Your task to perform on an android device: Open Traillink app and search for trails near 98108, Sort by distance and Set the Trail Length up to 5 miles
Image 0: 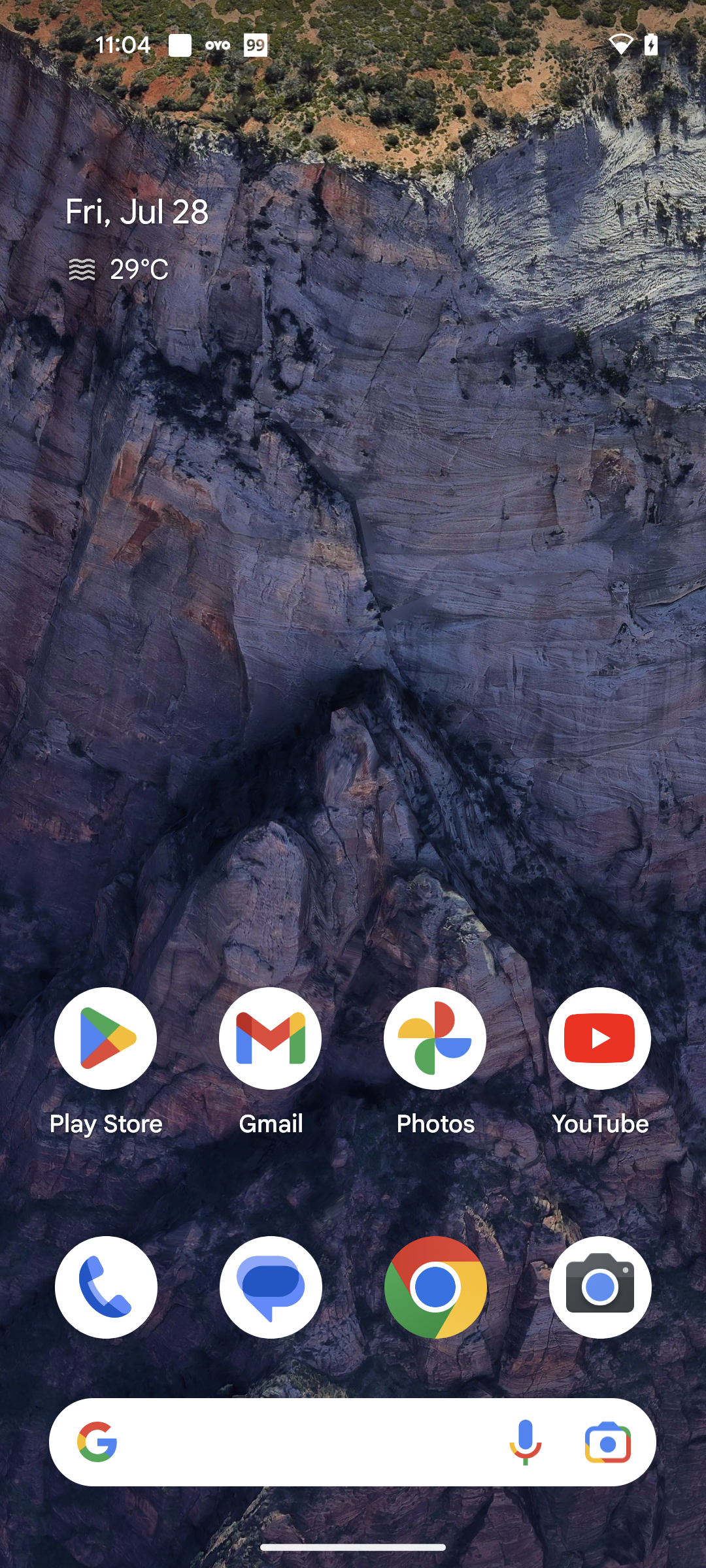
Open TrailLink app
Step 0: open app "TrailLink"
Image 1: 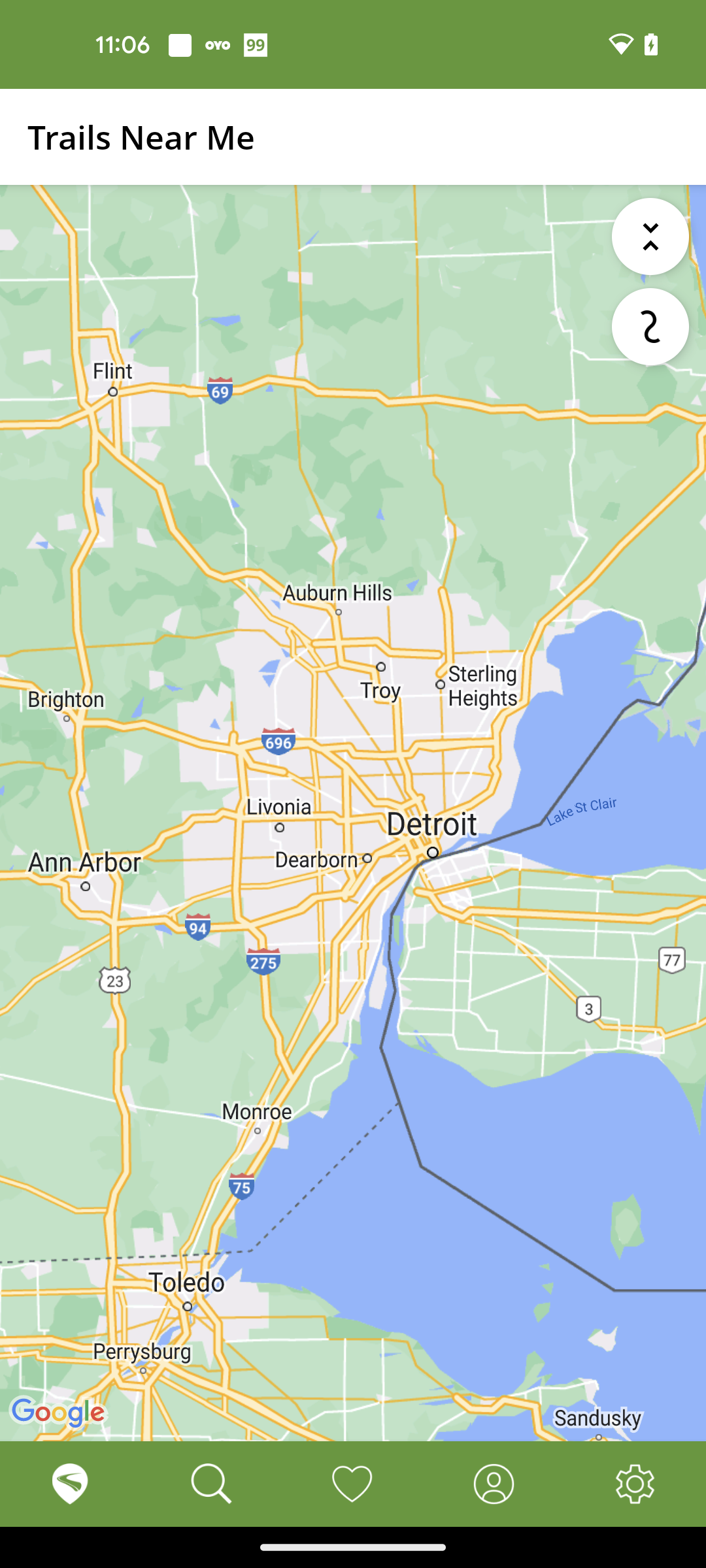
Go to the Search tab at the bottom of the screen
Step 1: click (201, 1482)
Image 2: 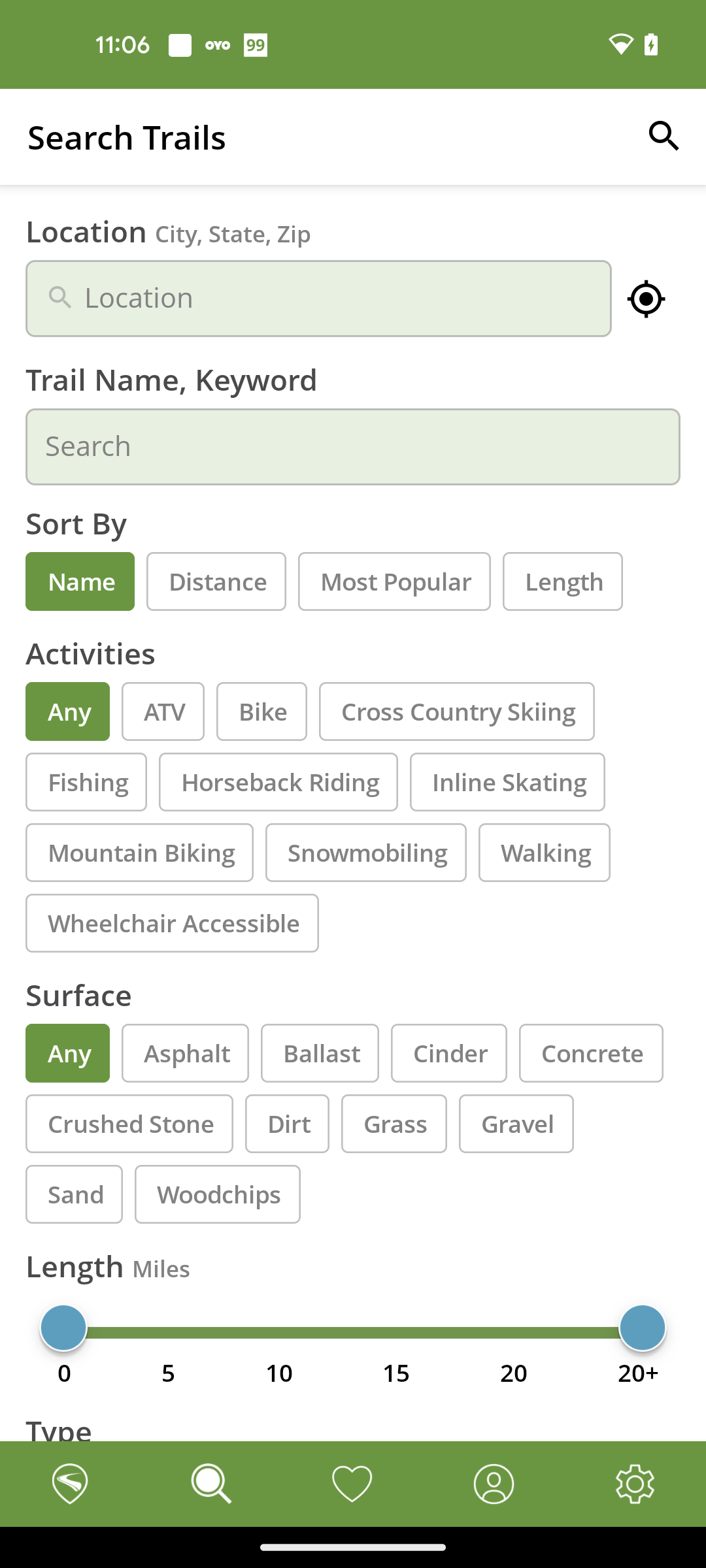
Click on the Location Search bar
Step 2: click (318, 299)
Image 3: 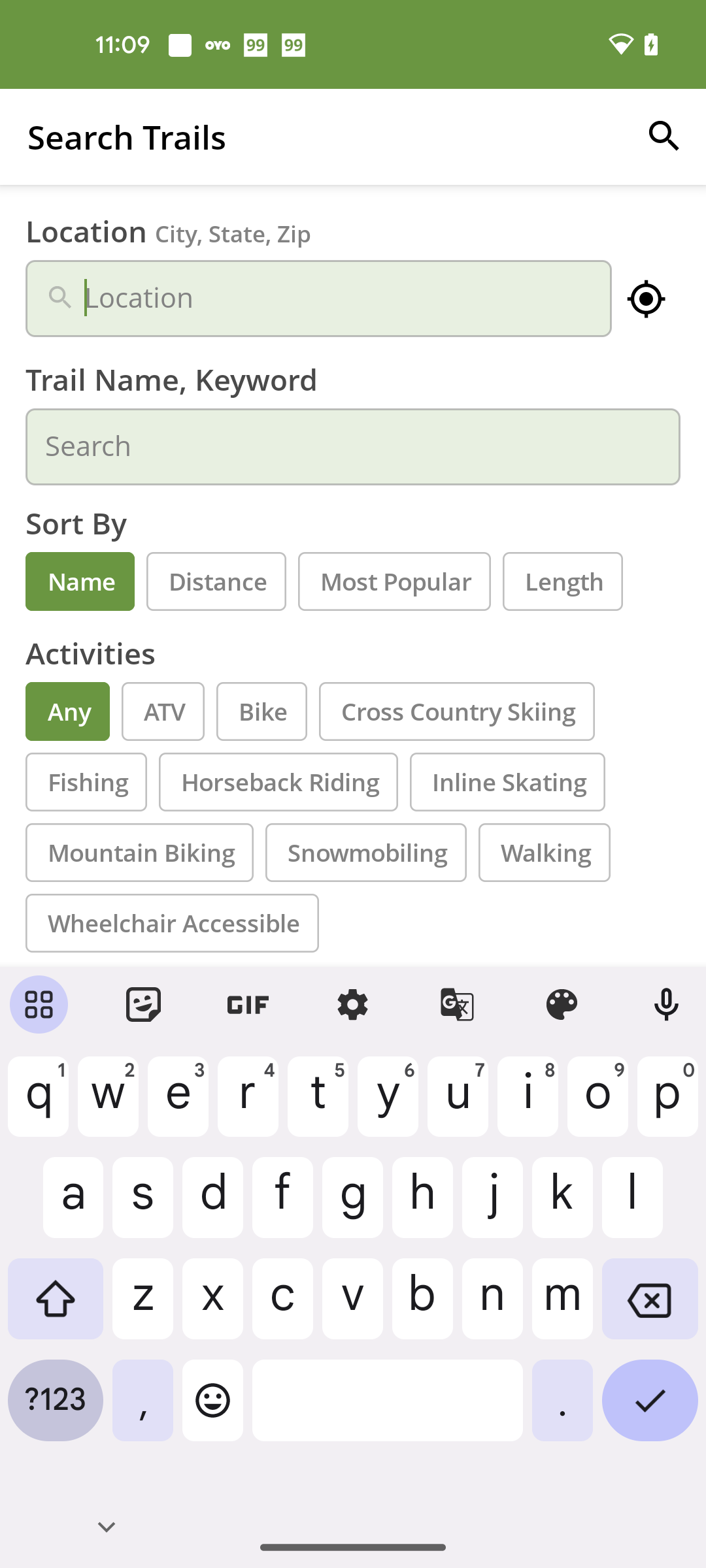
Search for Zip code 98108
Step 3: type "98108"
Image 4: 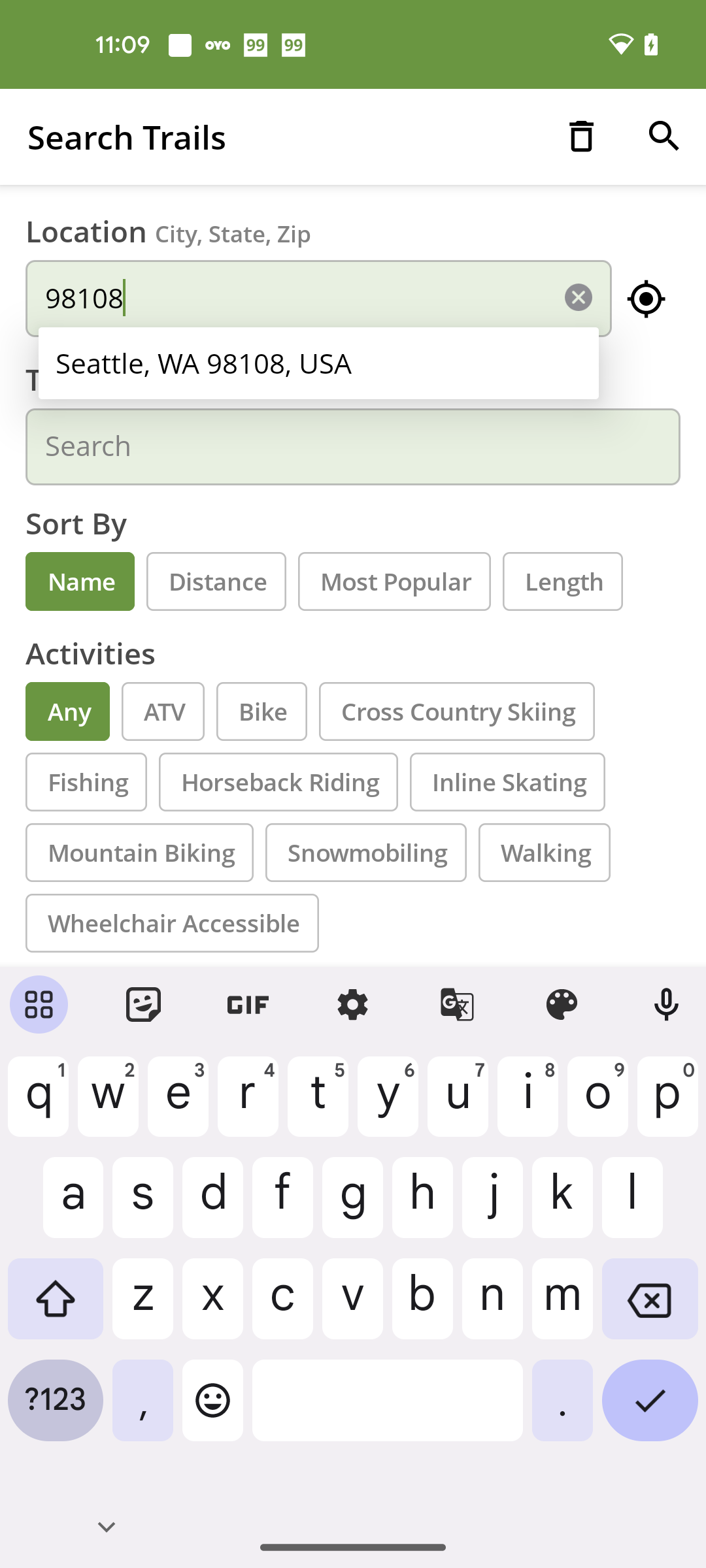
Click the first Suggested location
Step 4: click (352, 379)
Image 5: 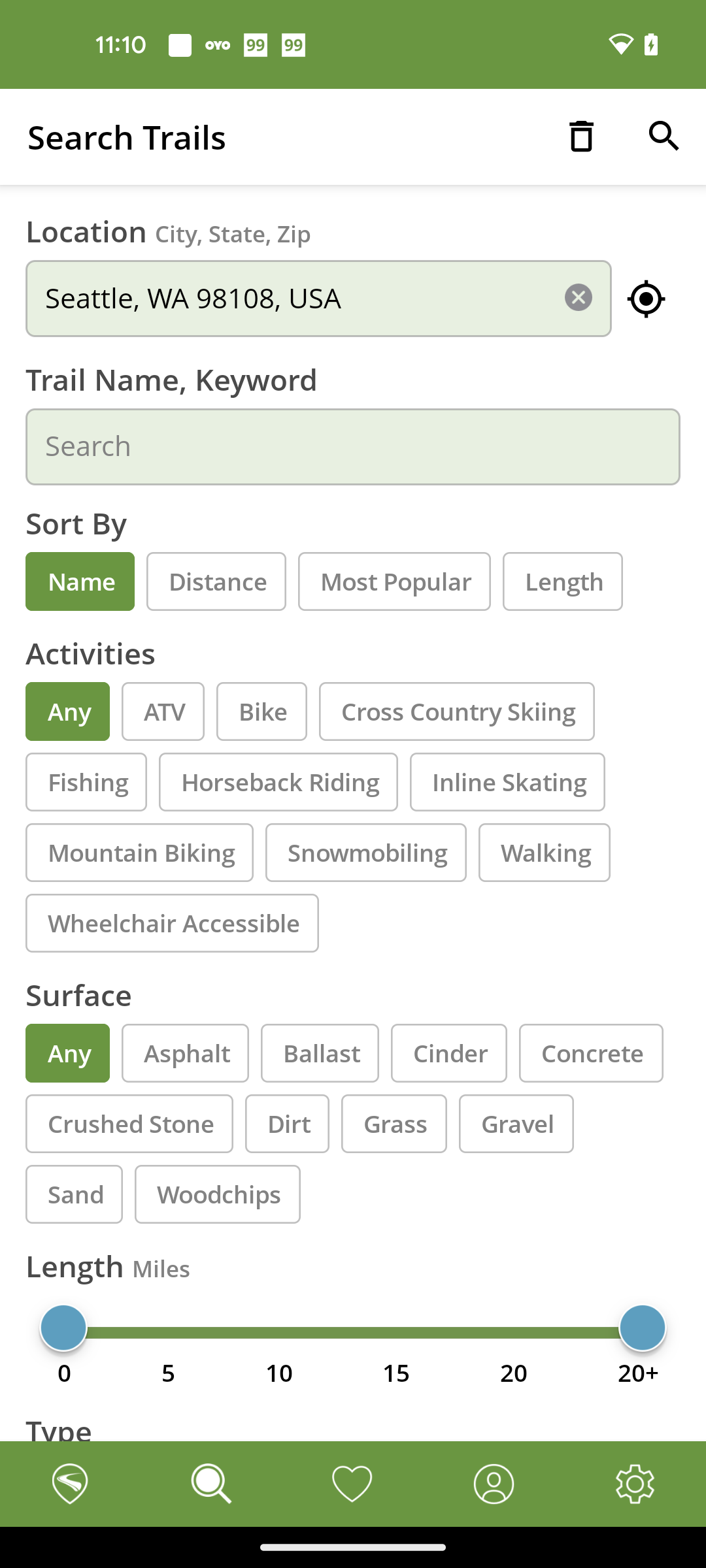
Select the Distance option Under sort by
Step 5: click (216, 581)
Image 6: 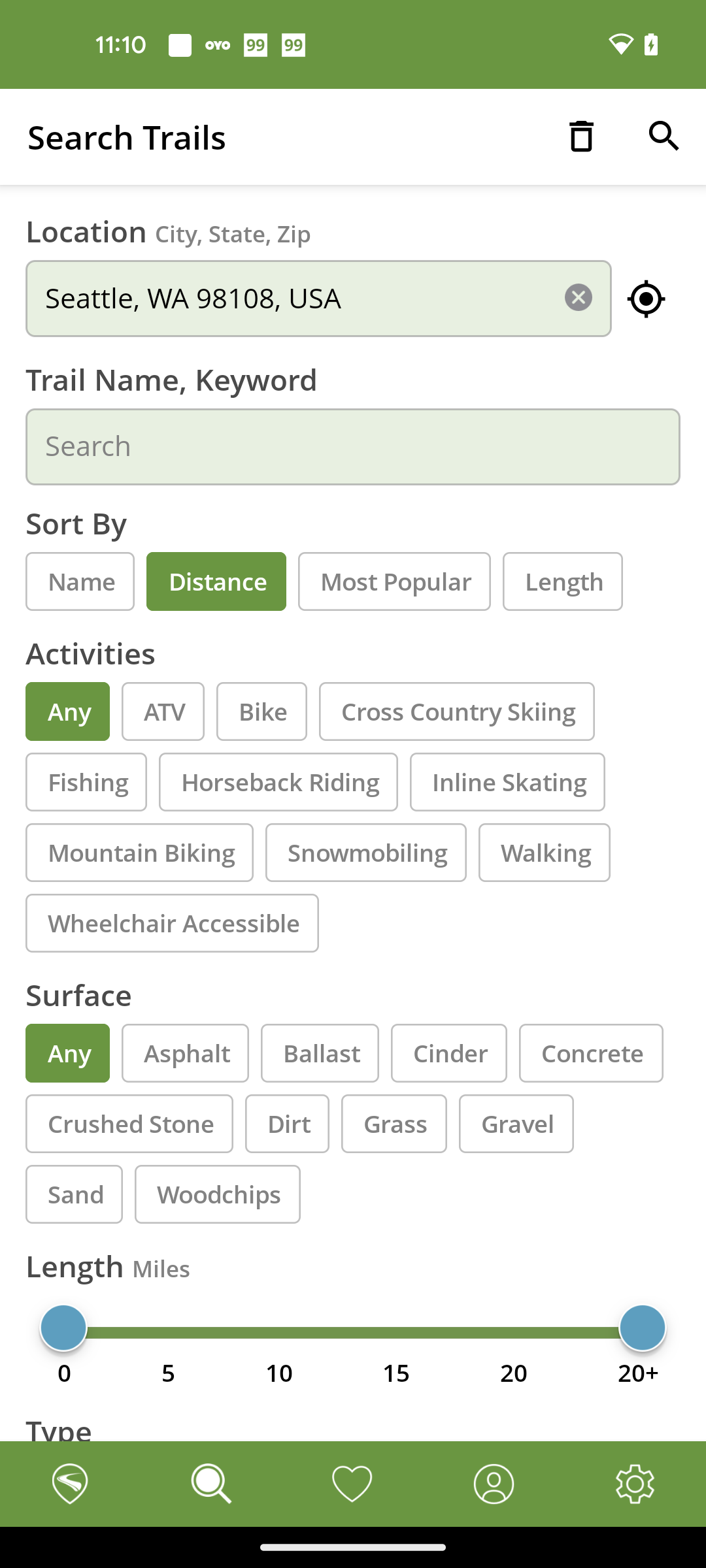
Swipe left the Length bar up to 5 miles
Step 6: scroll right
Image 7: 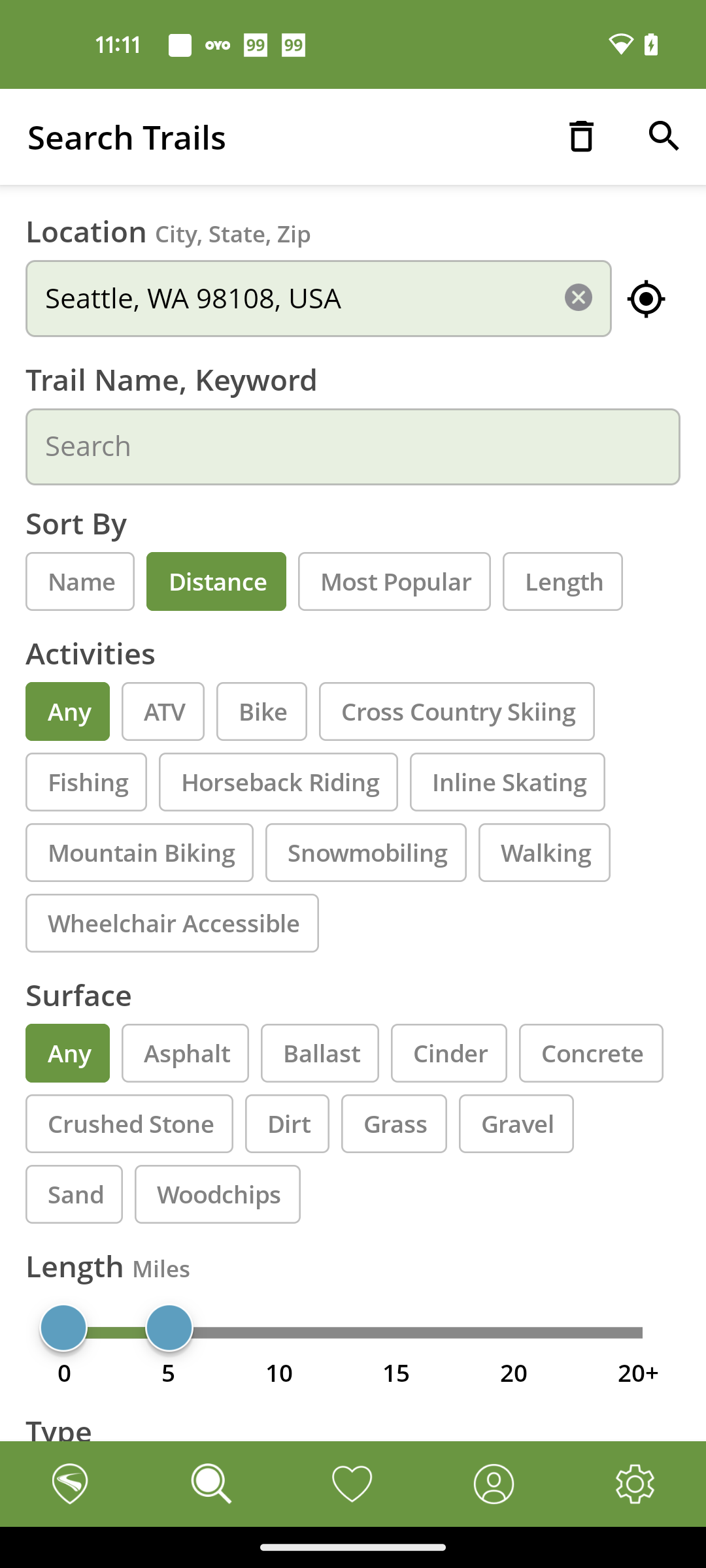
Click on the search icon at the top right corner of the screen
Step 7: click (664, 137)
Image 8: 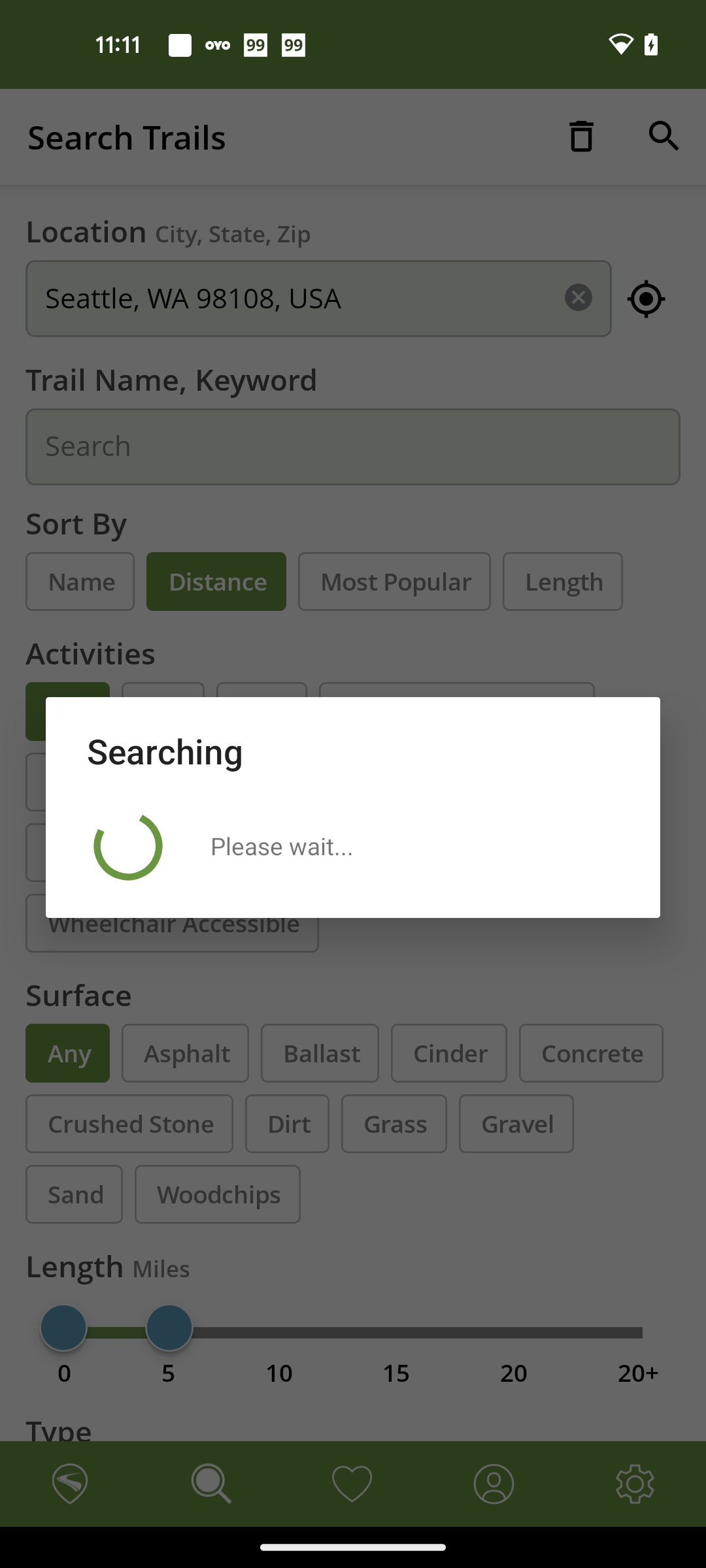
Click on the search icon at the top right corner of the screen
Step 8: wait